Your task to perform on an android device: I'd like to add a snake plant to my garden so that I can follow plant health and growth via the Flora app.
Image 1: 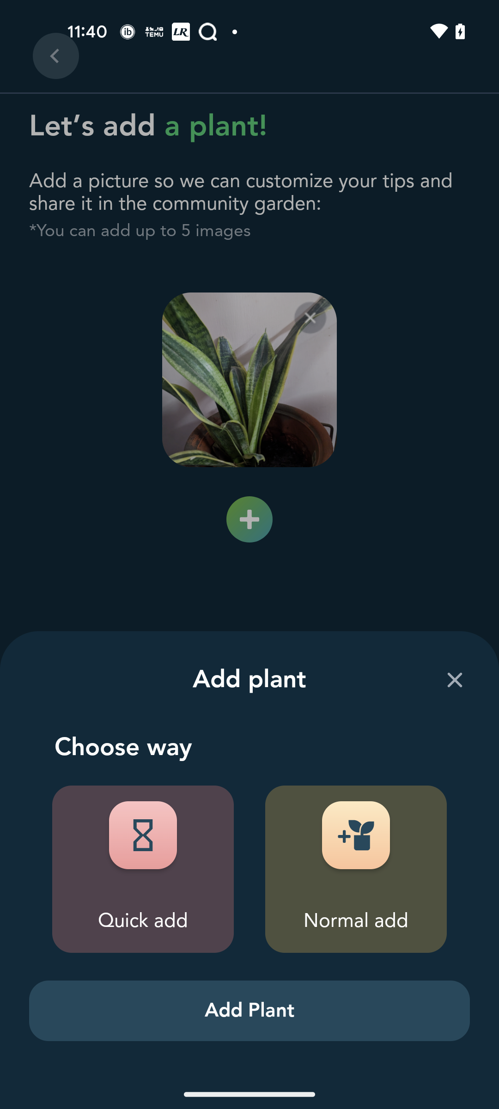
Click on the Quick add 
Step 1: click (115, 860)
Image 2: 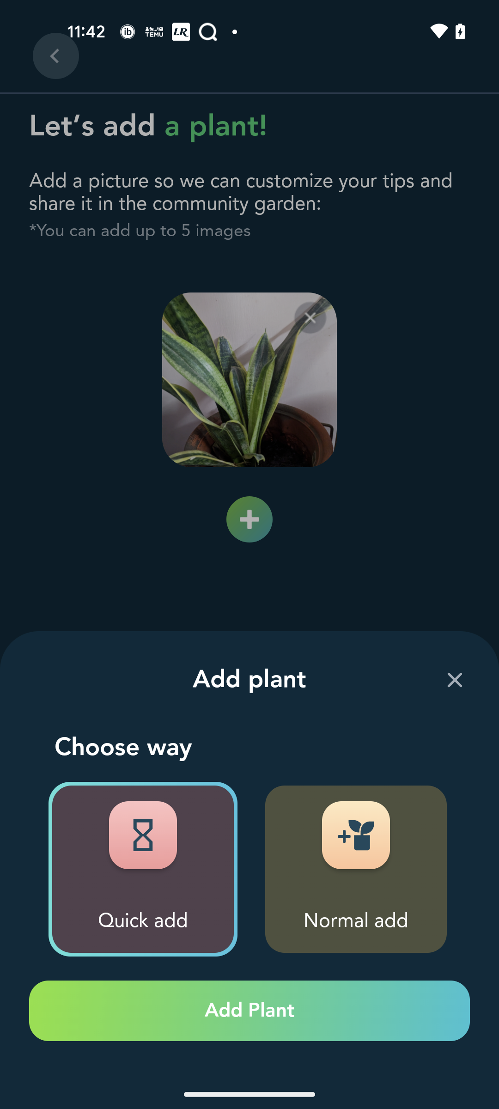
Click on the Add Plant button
Step 2: click (249, 1011)
Image 3: 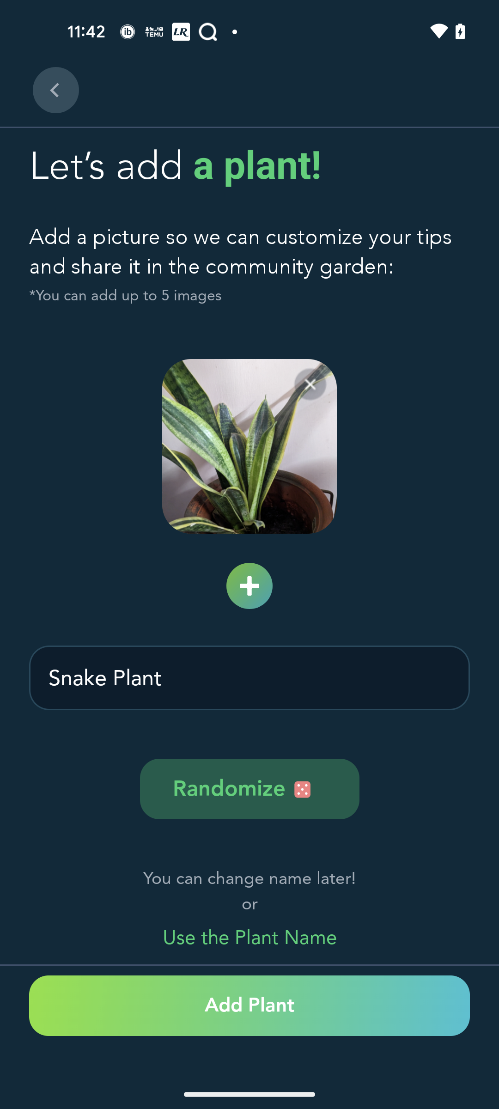
Click on the Add Plant button
Step 3: click (249, 1005)
Image 4: 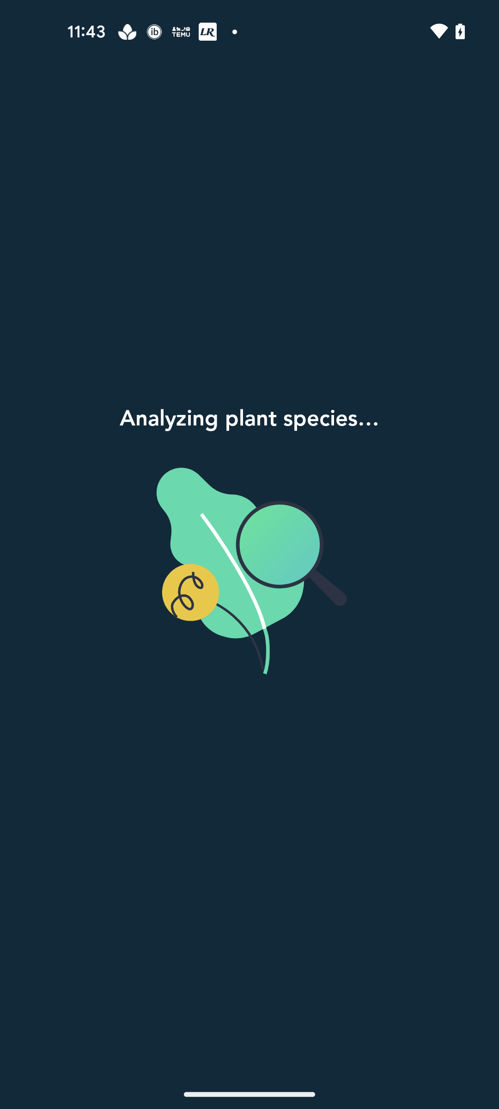
Click on the Add Plant button
Step 4: wait